Your task to perform on an android device: I have heard Bosch is a good brand for hardware; search for Bosch screwdriver sets in the Amazon app.
Image 0: 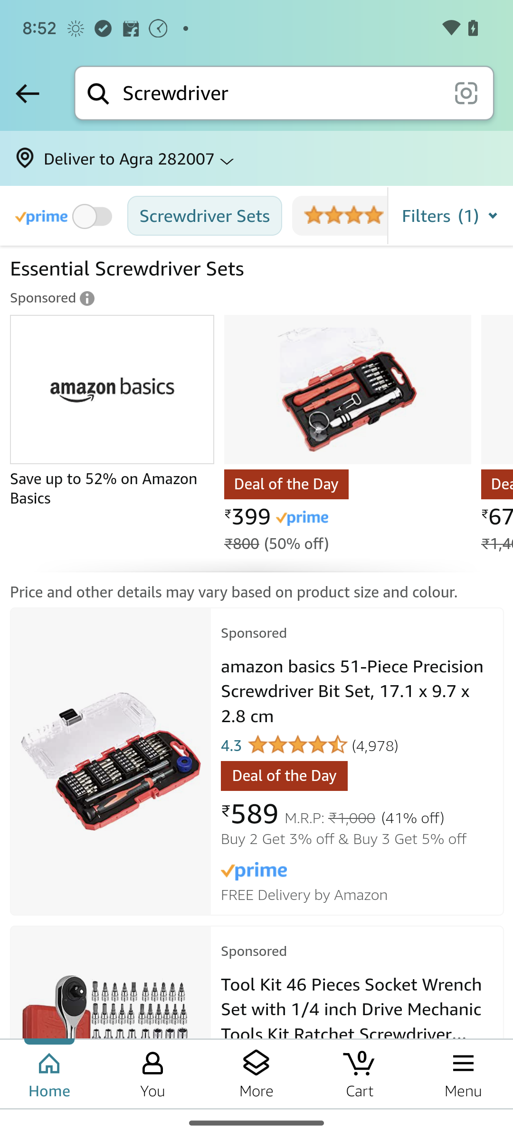
Click on the filters button.
Step 0: click (510, 215)
Image 1: 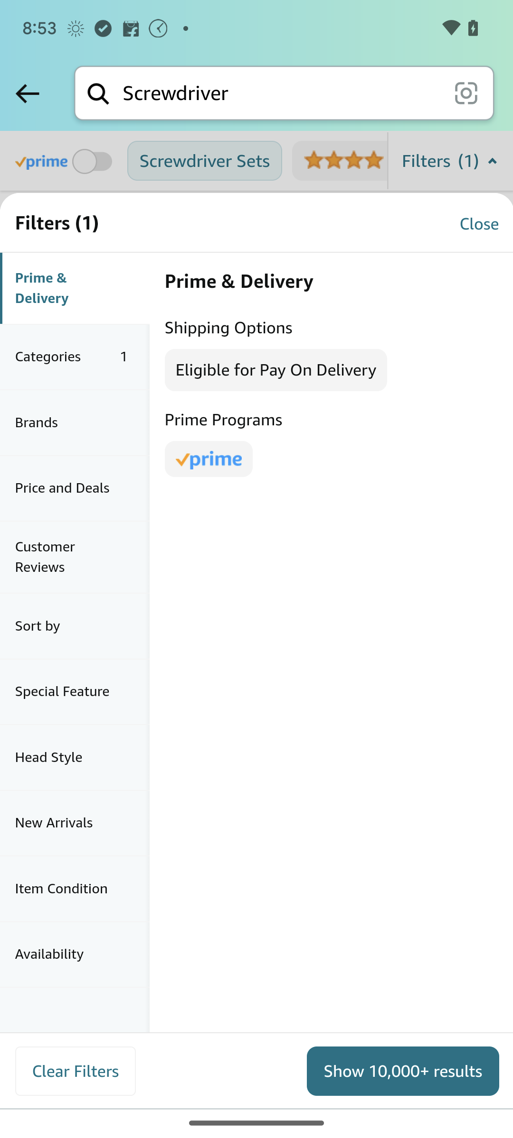
Click on the Brands option to choose the particular brand, which is, Bosch.
Step 1: click (75, 422)
Image 2: 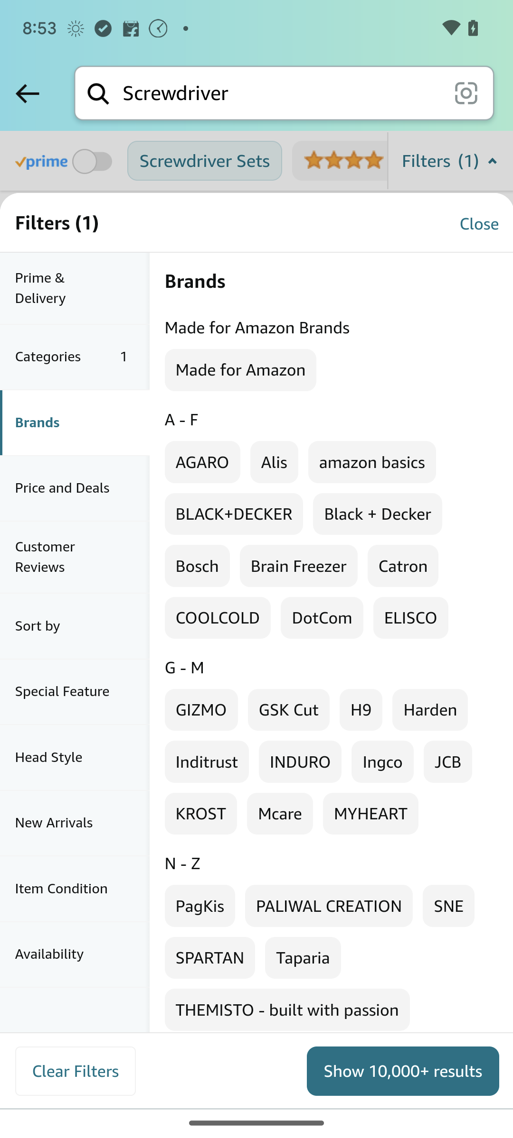
Now select Bosch from the options.
Step 2: click (197, 566)
Image 3: 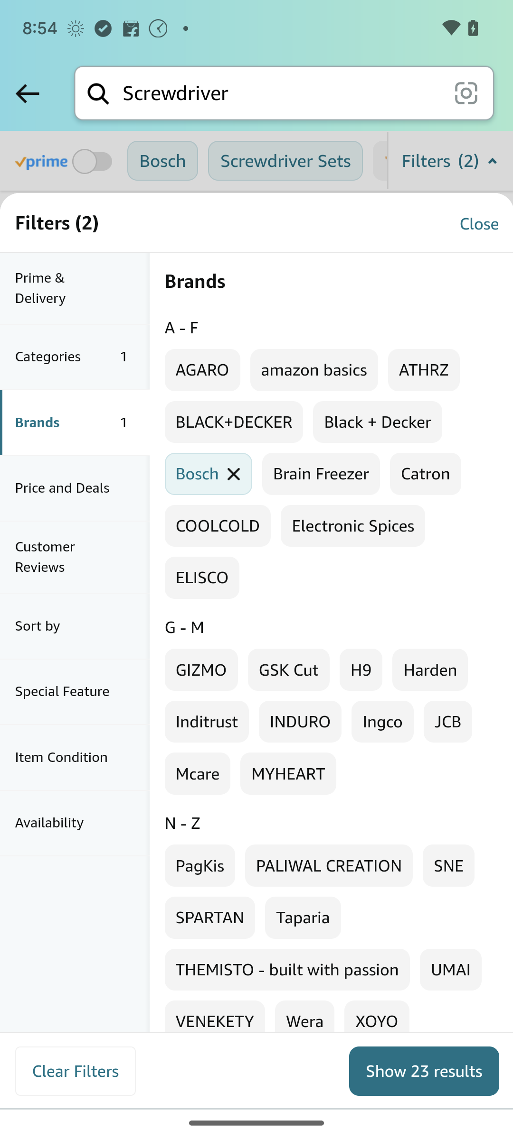
Now click on Show results button.
Step 3: click (424, 1071)